Your task to perform on an android device: I'm looking for a new pair of purple hiking shoes in a size 9 that are waterproof from Columbia Newton Ridge Plus in the eBay app.
Image 1: 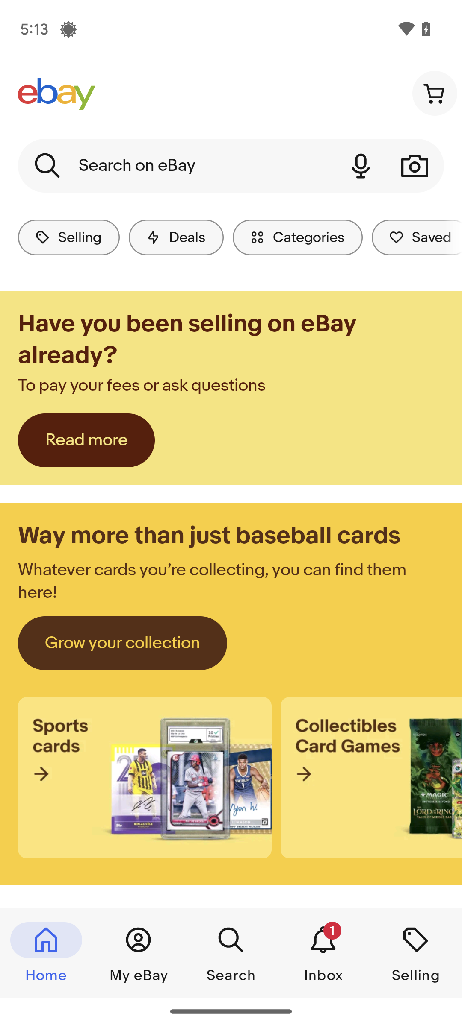
At the top of the screen,click on the search bar.
Step 1: click (177, 166)
Image 2: 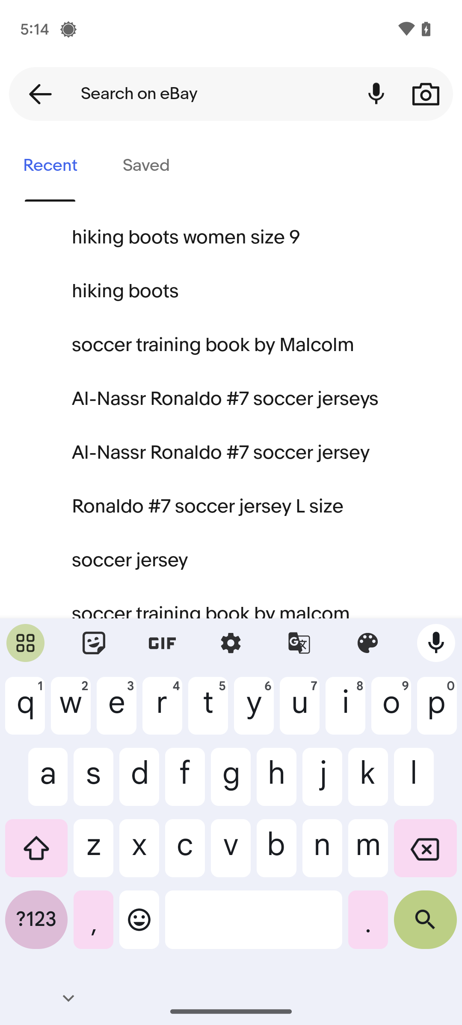
Type in hiking boots for women size 9.
Step 2: type "hiking boots for women size 9"
Image 3: 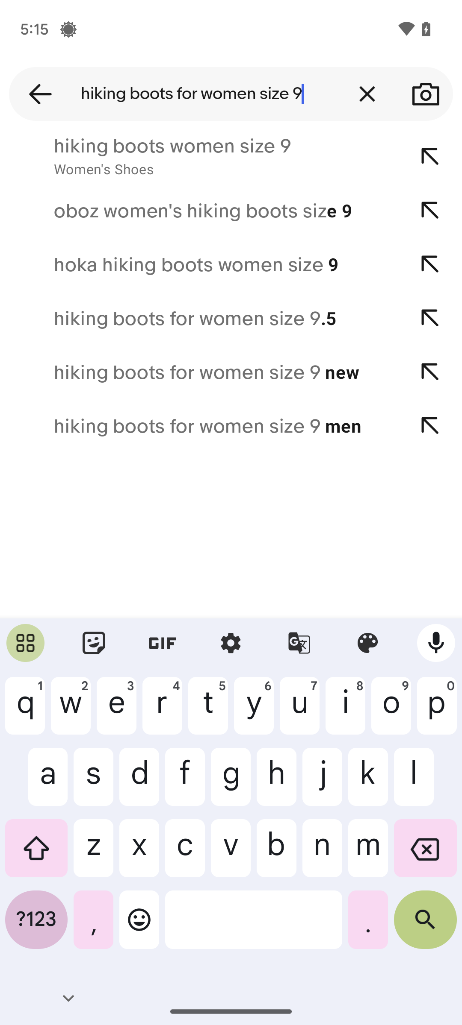
Click on the search icon at the bottom-right corner of the keyboard.
Step 3: click (425, 926)
Image 4: 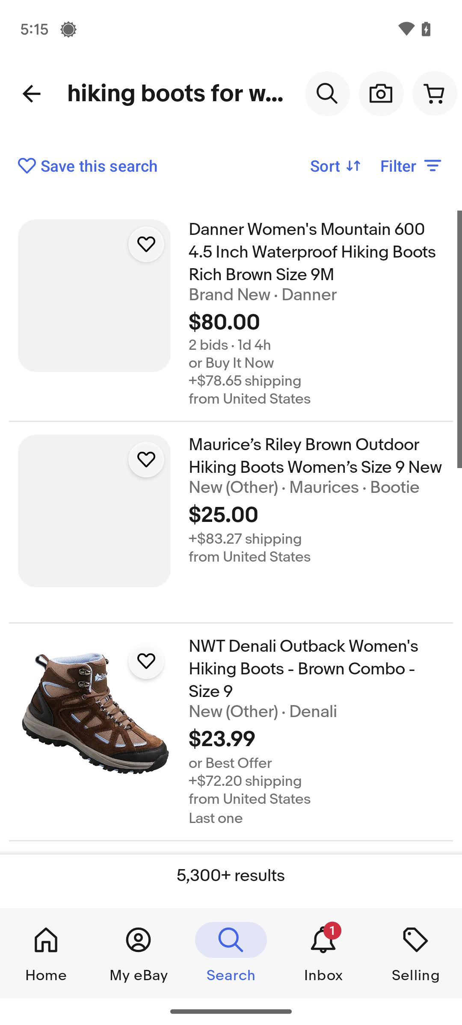
Click on the search icon at the bottom-right corner of the keyboard.
Step 4: wait
Image 5: 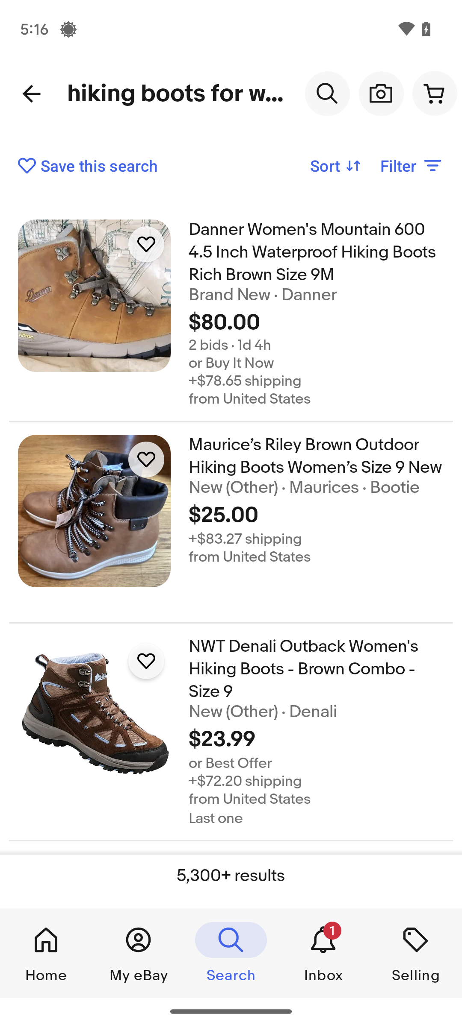
Scroll up until you find the Columbia Newton Ridge Plus.
Step 5: scroll down